Your task to perform on an android device: In the Heartfulness app, I would like to set a timer for 45 minutes under Meditate Now option so that I can know when to terminate the session.
Image 0: 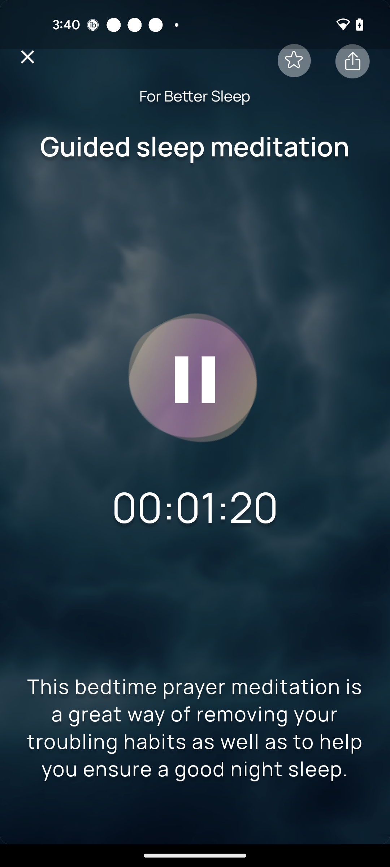
Click on the Close icon
Step 0: click (195, 422)
Image 1: 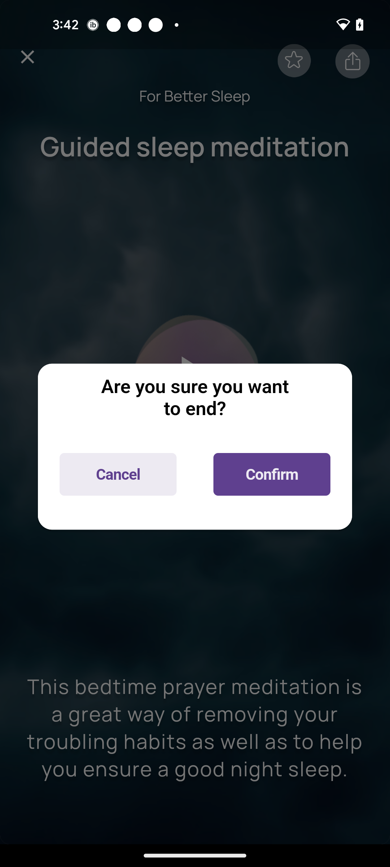
Click on the Confirm option
Step 1: click (272, 474)
Image 2: 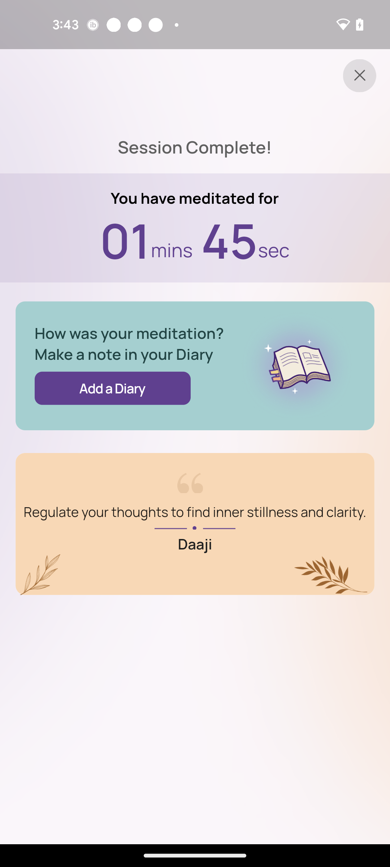
Click on the close icon
Step 2: click (361, 74)
Image 3: 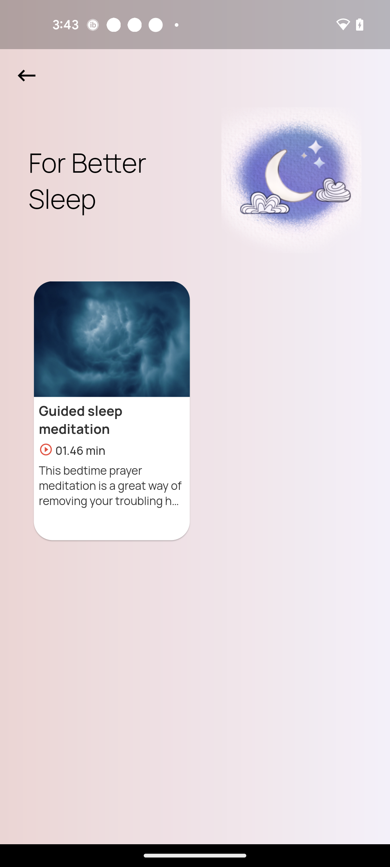
Go back to the previous page
Step 3: press back button
Image 4: 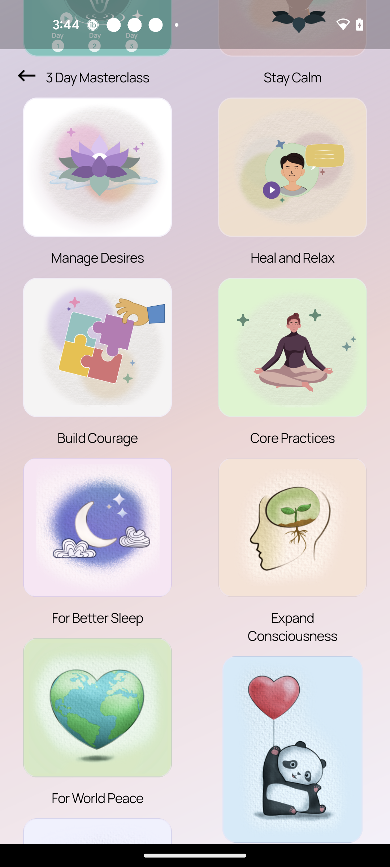
Go back to the previous page
Step 4: press back button
Image 5: 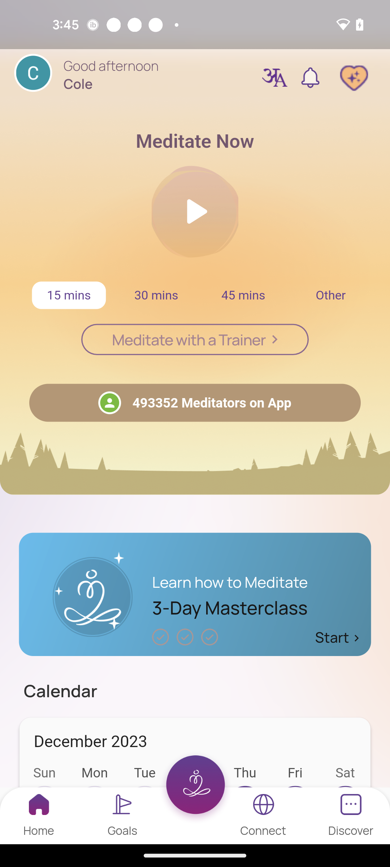
Click on the 45 mins time
Step 5: click (238, 288)
Image 6: 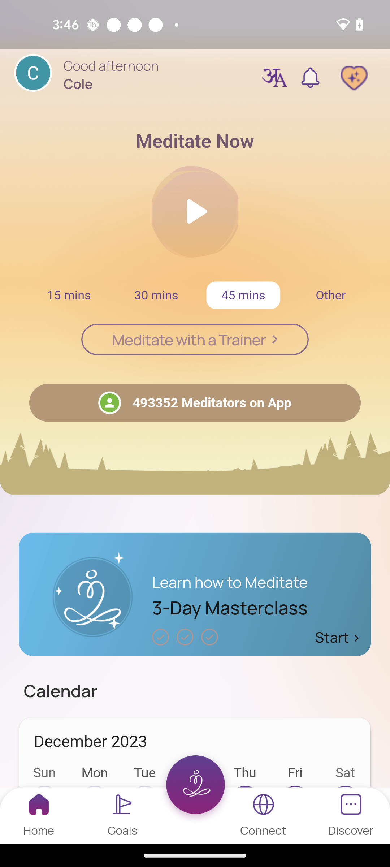
Click on the Play button
Step 6: click (195, 418)